Your task to perform on an android device: Check out the Ubuy app's reviews for the Drill machines.
Image 0: 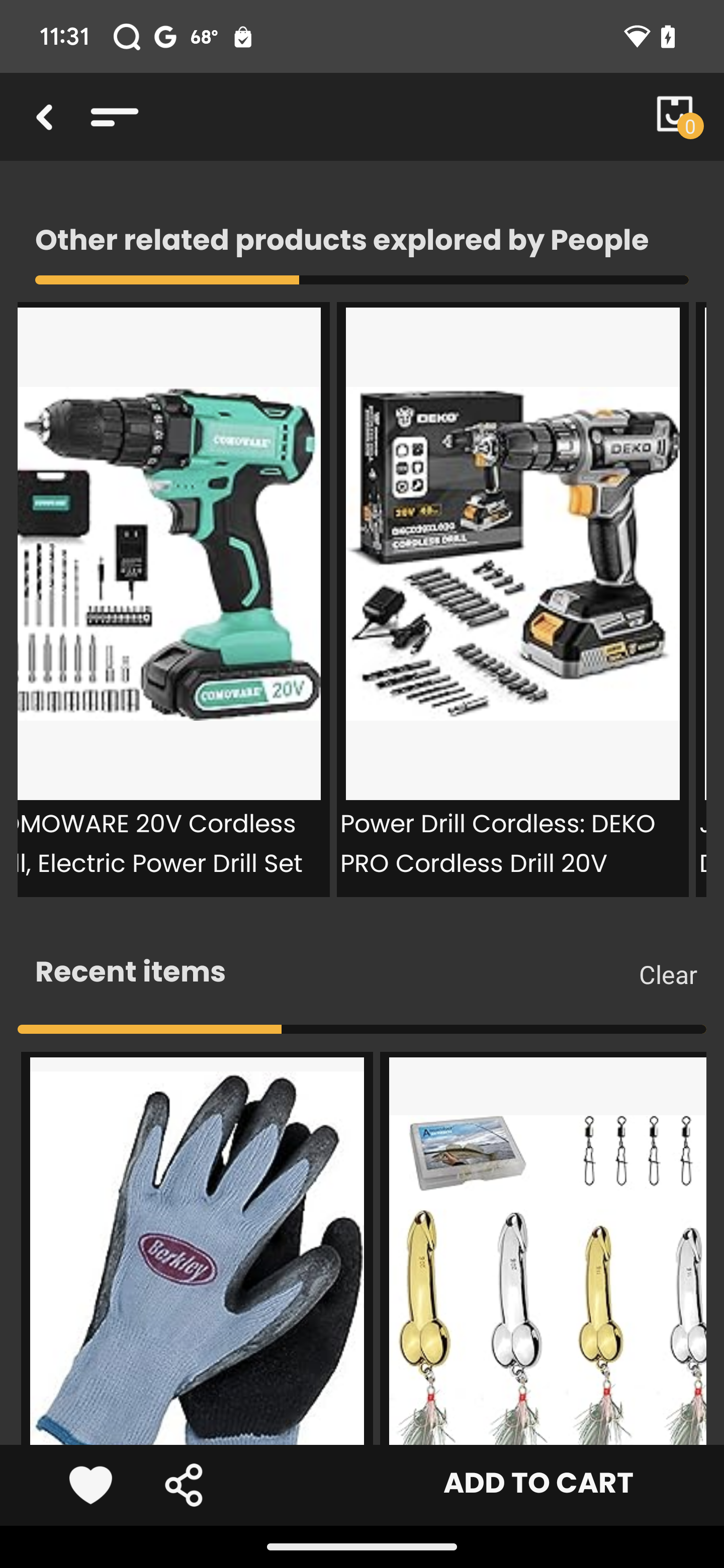
Swipe Down on the screen to view reviews 
Step 0: scroll up
Image 1: 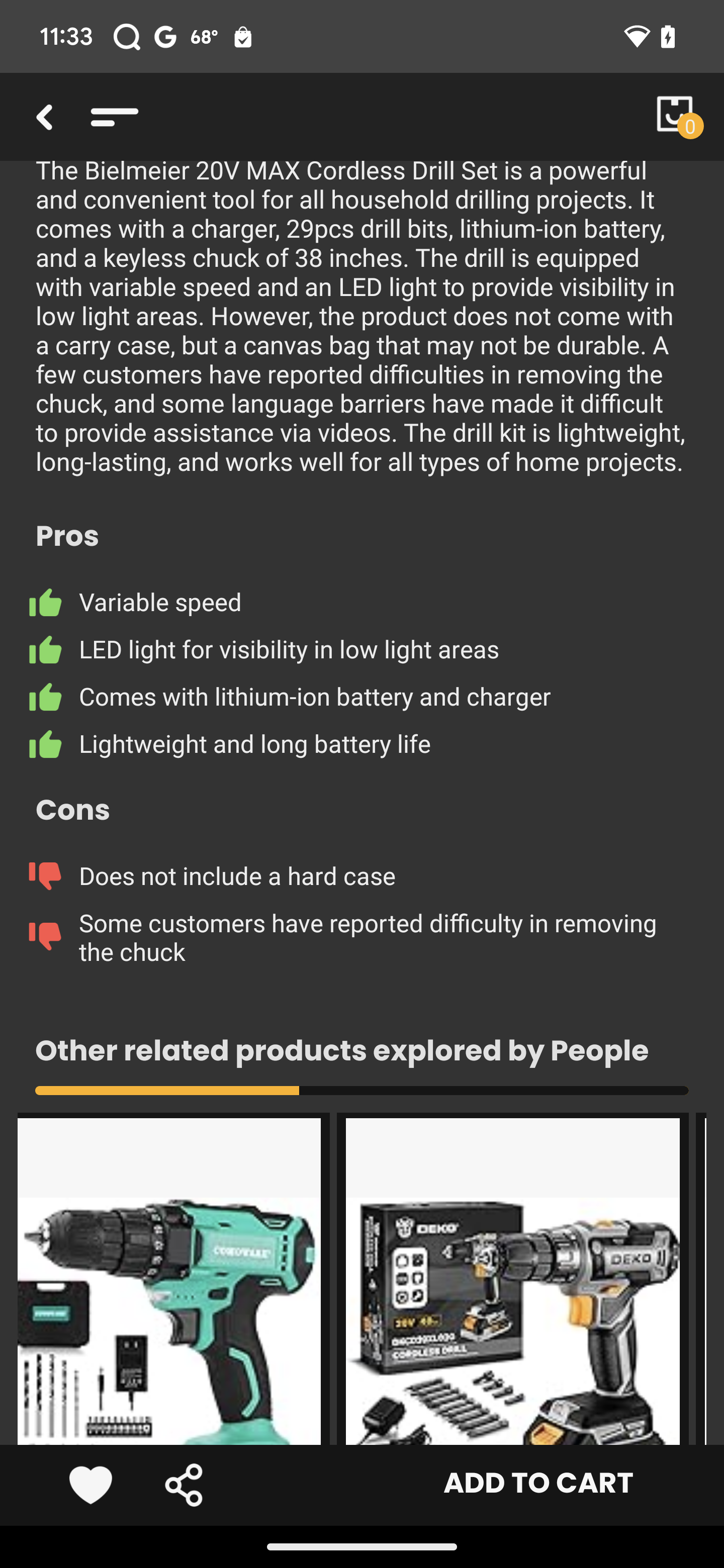
Swipe Down on the screen to view reviews 
Step 1: scroll up
Image 2: 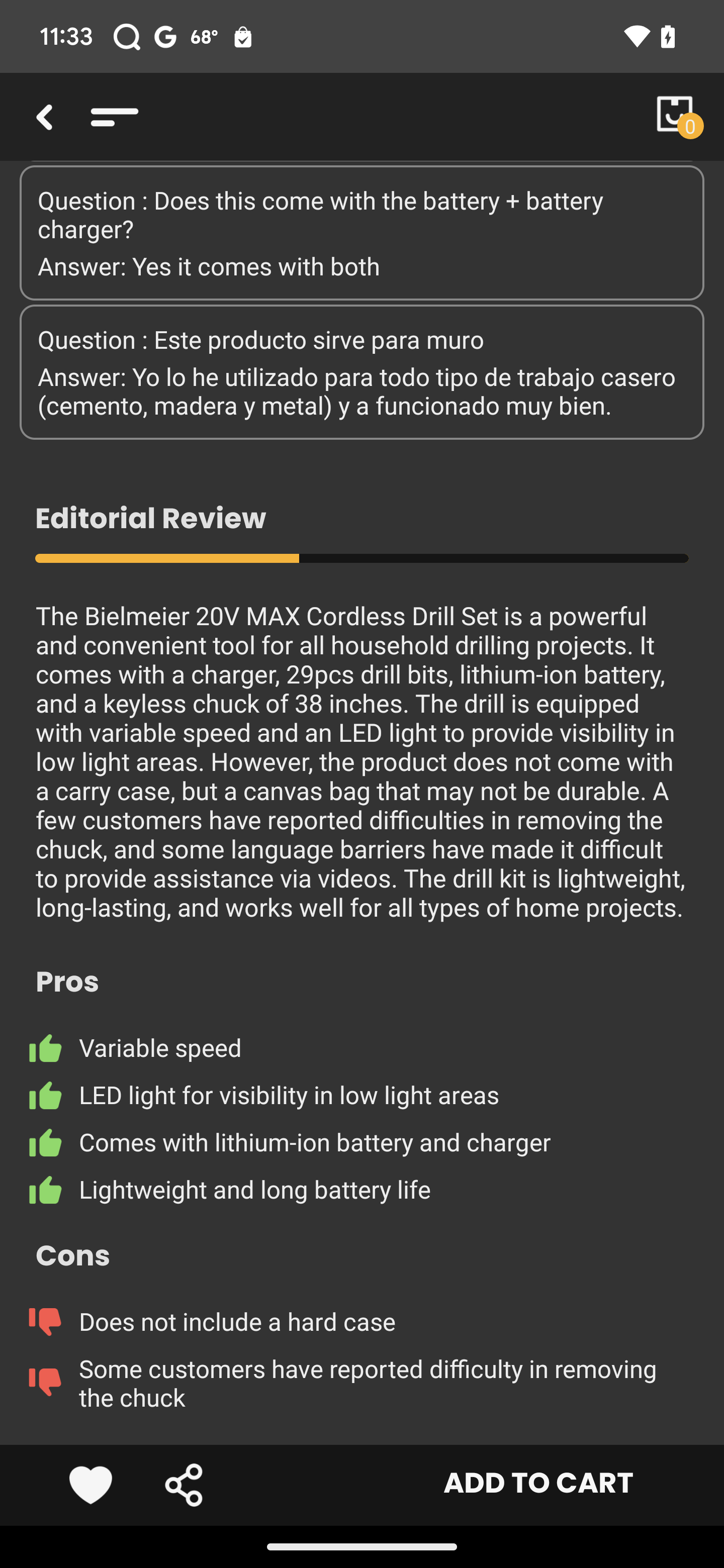
Swipe Down on the screen to view reviews 
Step 2: scroll up